Your task to perform on an android device: Open the existing grocery list document file on the google docs app.
Image 0: 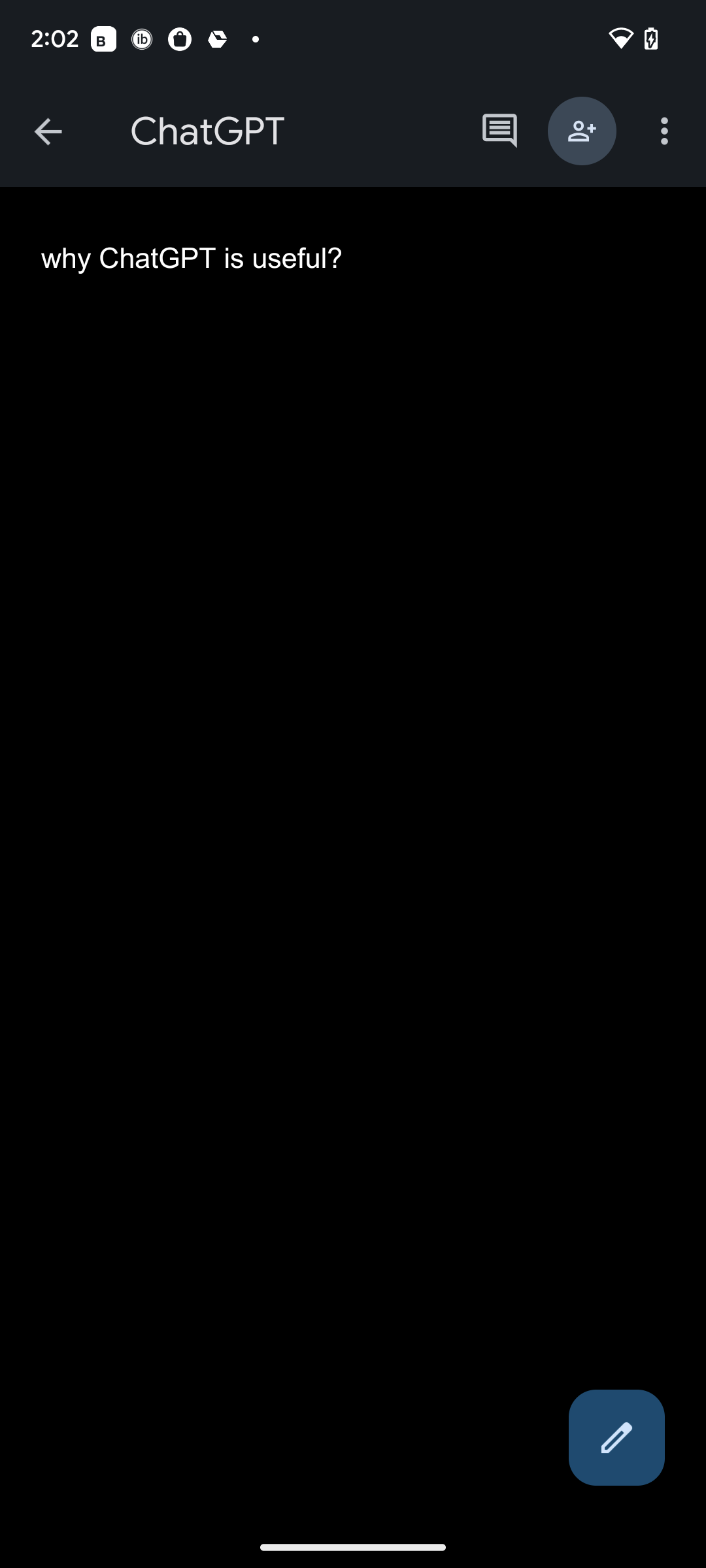
Click on the arrow icon at the top left corner of the screen.
Step 0: click (48, 131)
Image 1: 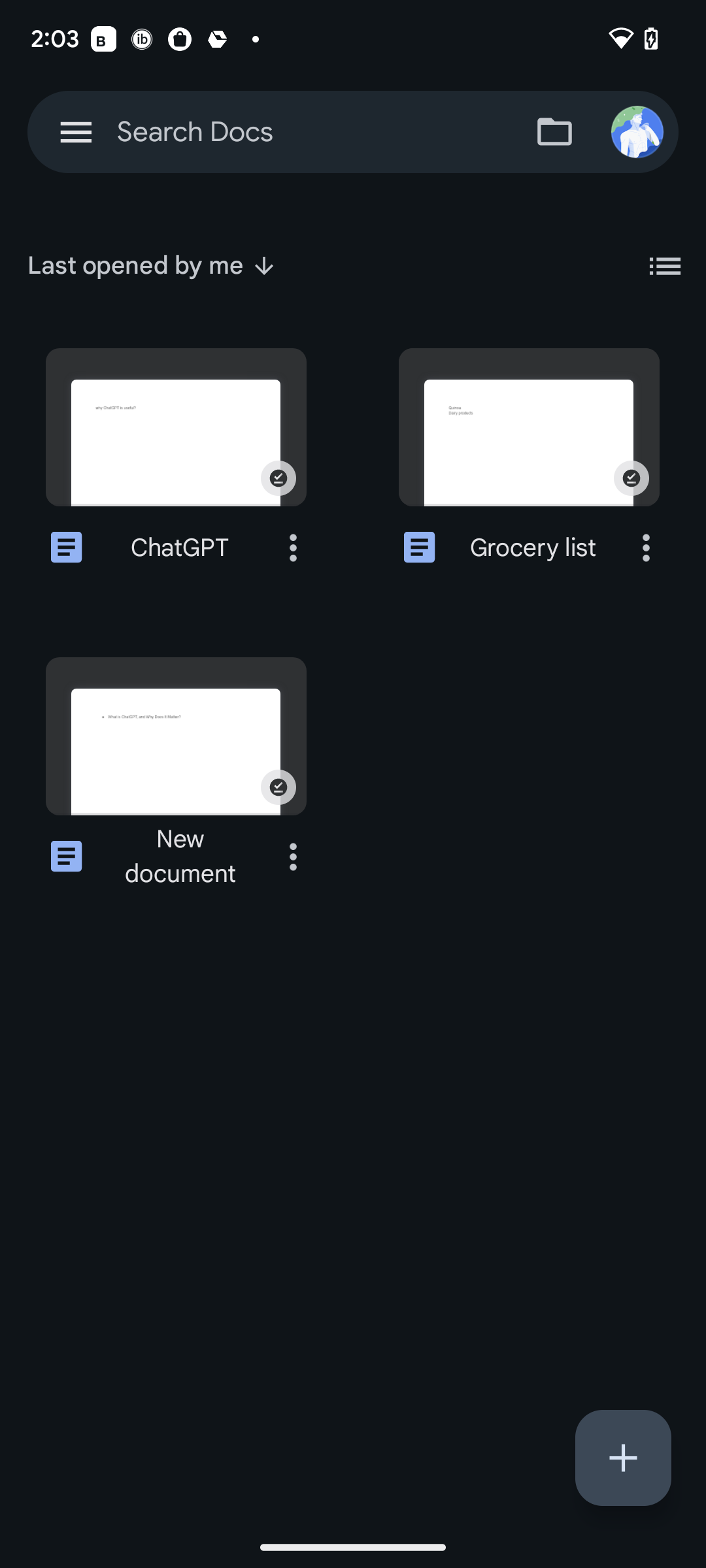
Click on Grocery list file on the right side of the screen.
Step 1: click (538, 474)